Your task to perform on an android device: My son told me to read the reviews of the product before purchasing it, so read the reviews of the Luiz Sofa Cum Bed in Dark Brown Colour in the Pepperfry app.
Image 0: 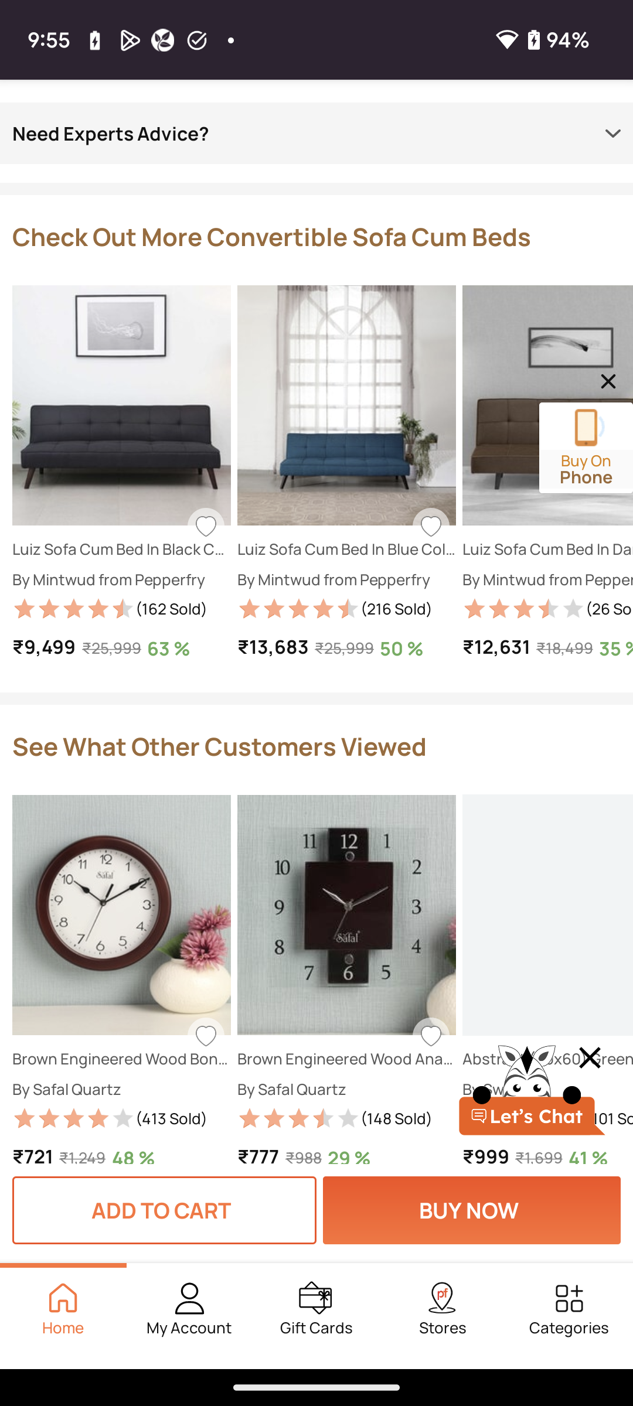
Scroll up to view the reviews of this Sofa cum bed.
Step 0: scroll up
Image 1: 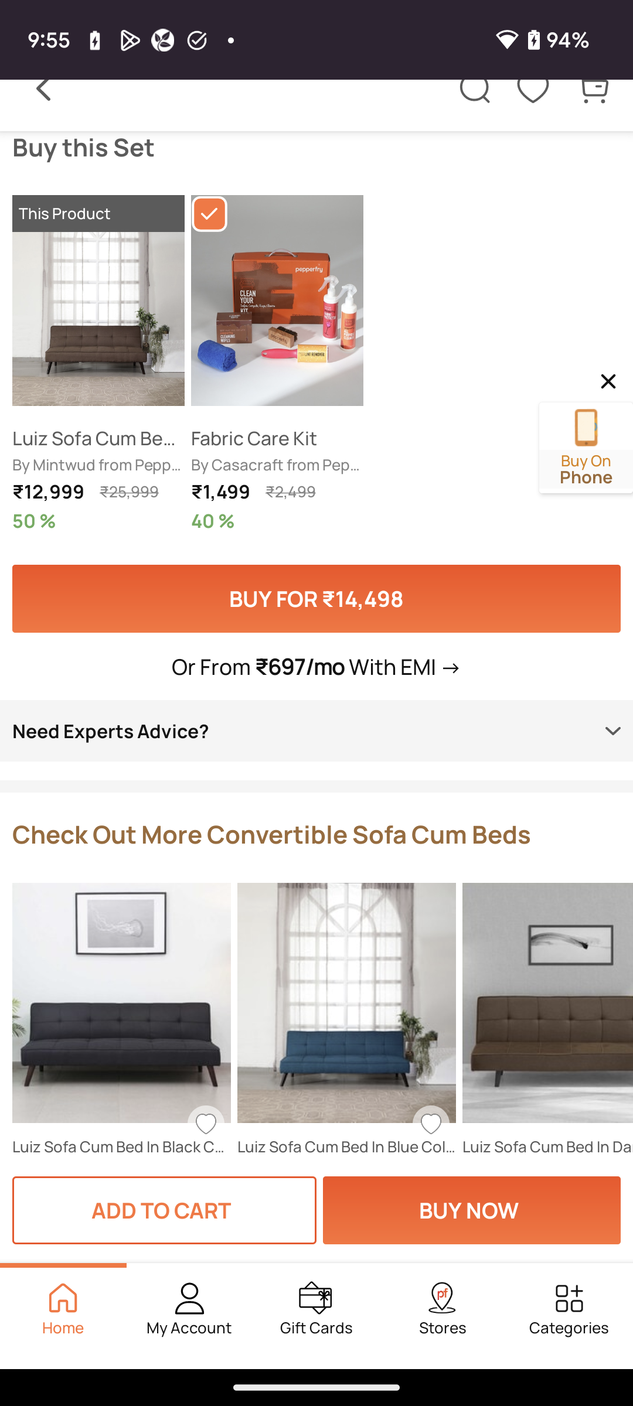
Scroll up to view the reviews of this Sofa cum bed.
Step 1: scroll up
Image 2: 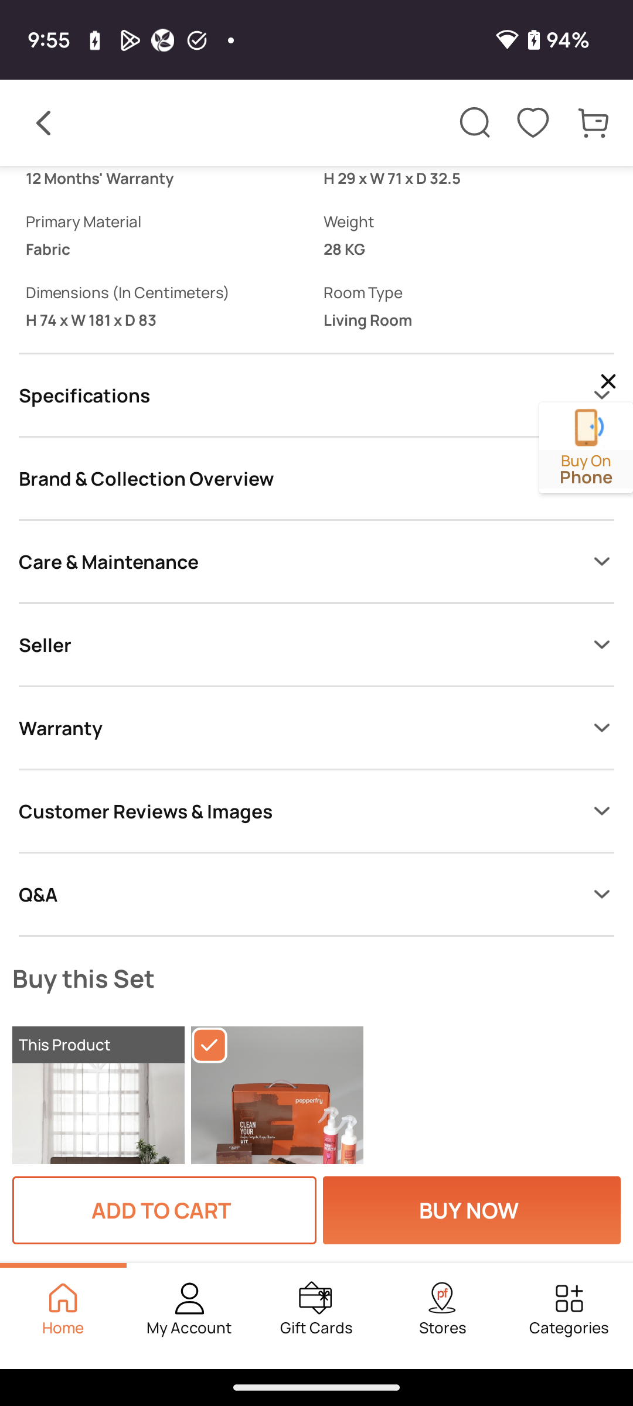
Click on the drop down button of the Customer Reviews & Images to view the reviews of this Sofa cum bed.
Step 2: click (588, 810)
Image 3: 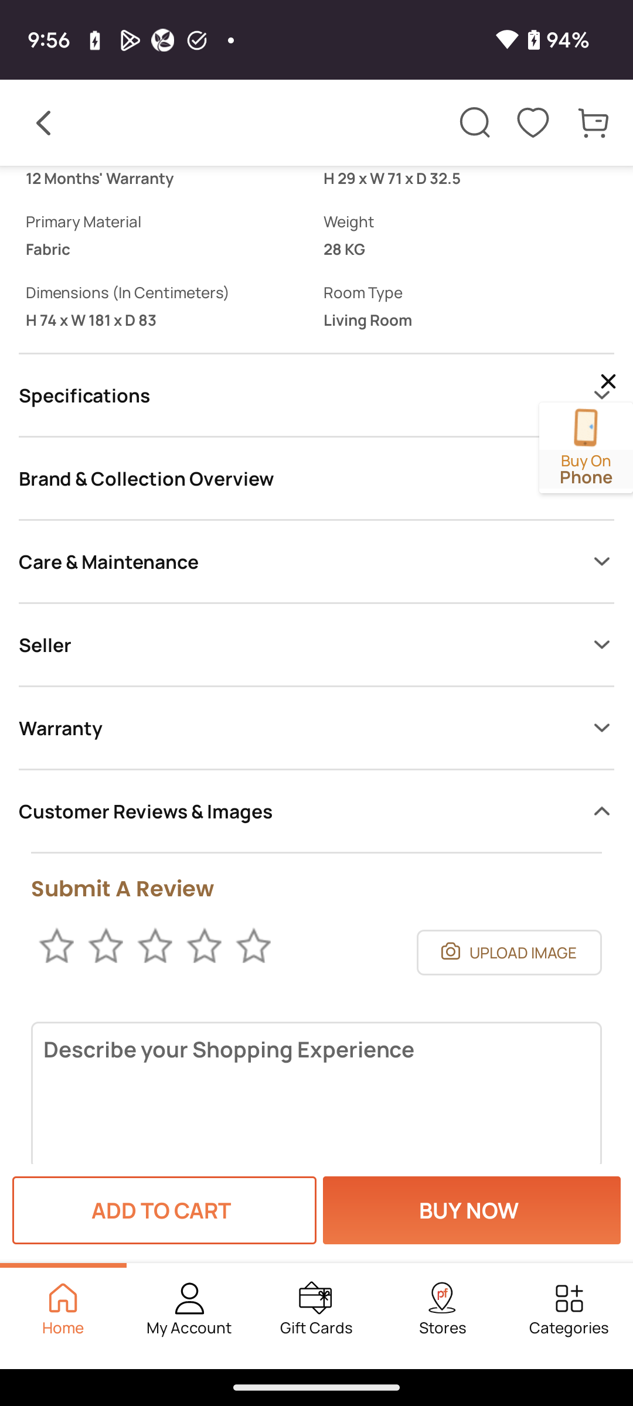
Scroll down to view all reviews of this Sofa cum bed.
Step 3: scroll down